Your task to perform on an android device: In the clock app, change the alarm from 6 a.m. to 6:30 a.m. for tomorrow.
Image 0: 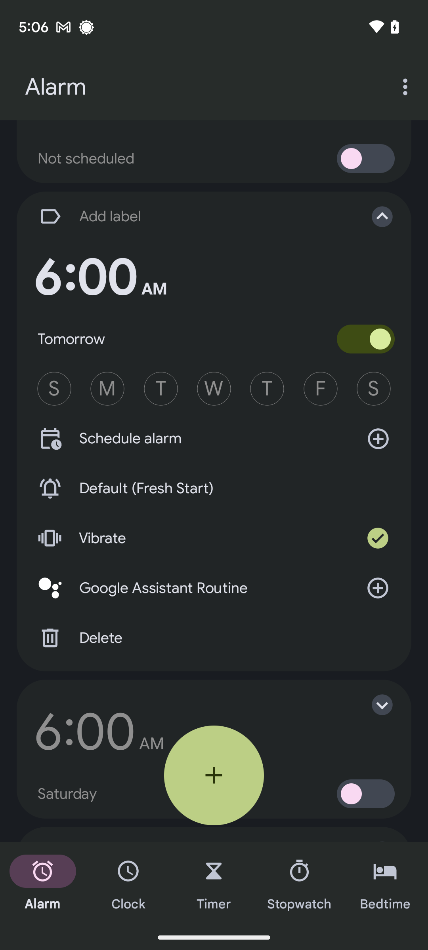
Click on the alarm time.
Step 0: click (100, 277)
Image 1: 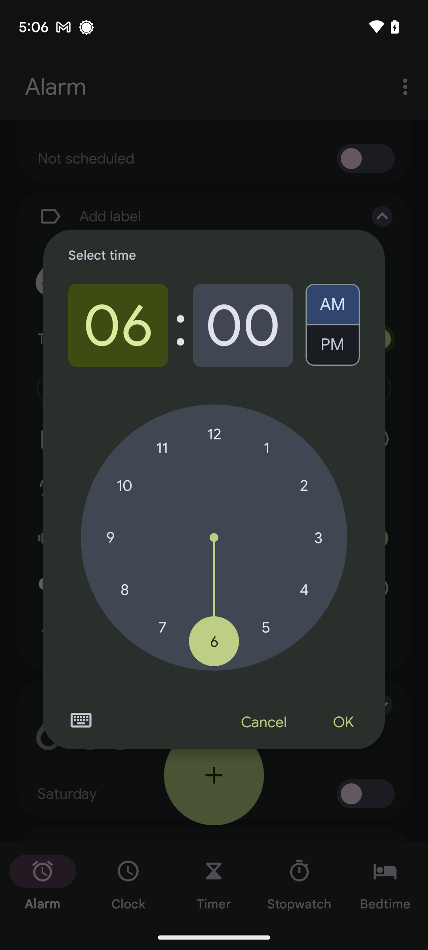
Set the alarm to 6:30 a.m.
Step 1: click (214, 641)
Image 2: 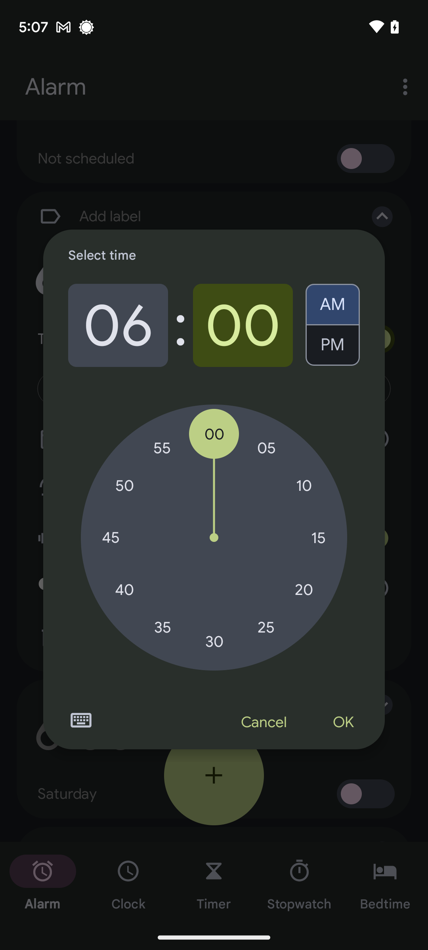
Set the alarm to 6:30 a.m.
Step 2: click (214, 641)
Image 3: 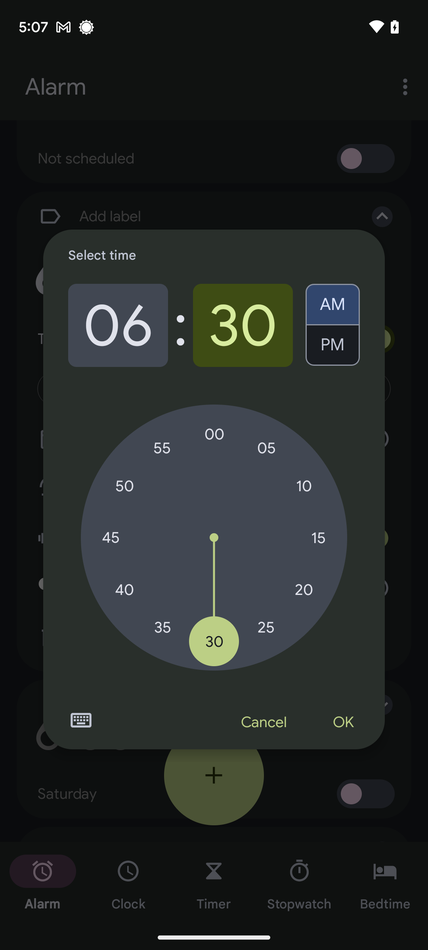
Set the alarm to 6:30 a.m.
Step 3: click (343, 722)